Your task to perform on an android device: In the Make My Trip app, Find a flight from New Delhi to Dubai, departing on September 15, 2023, and returning on September 20, 2023. then select the flight time between 16:55 and 19:00
Image 0: 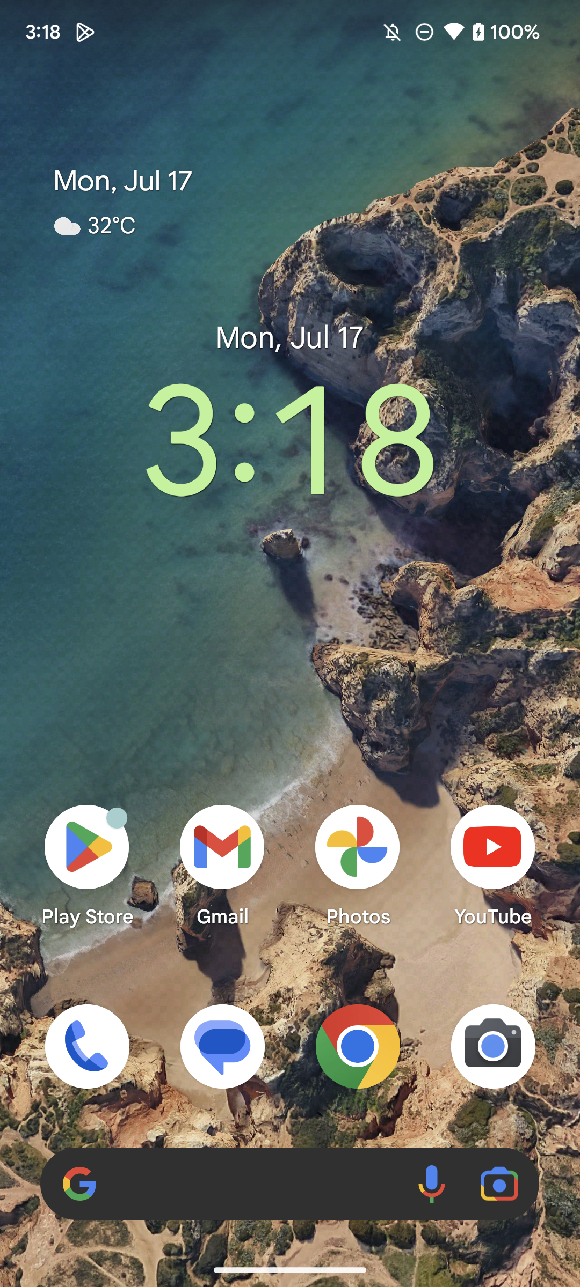
open the MakeMy Trip
Step 0: open app "MakeMyTrip"
Image 1: 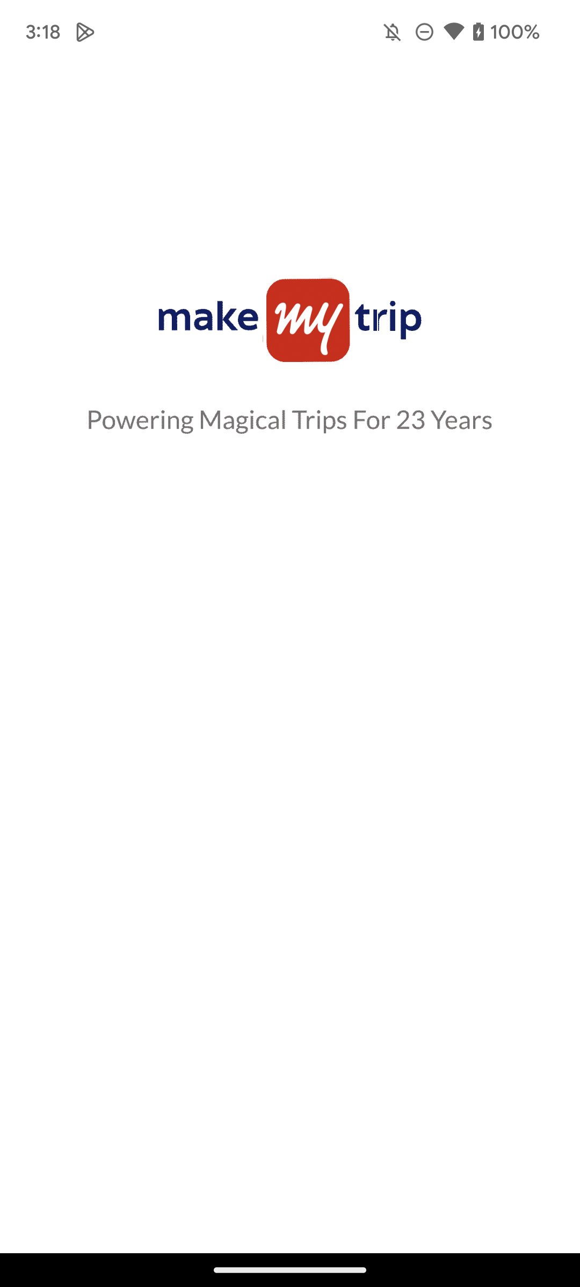
open the MakeMy Trip
Step 1: wait
Image 2: 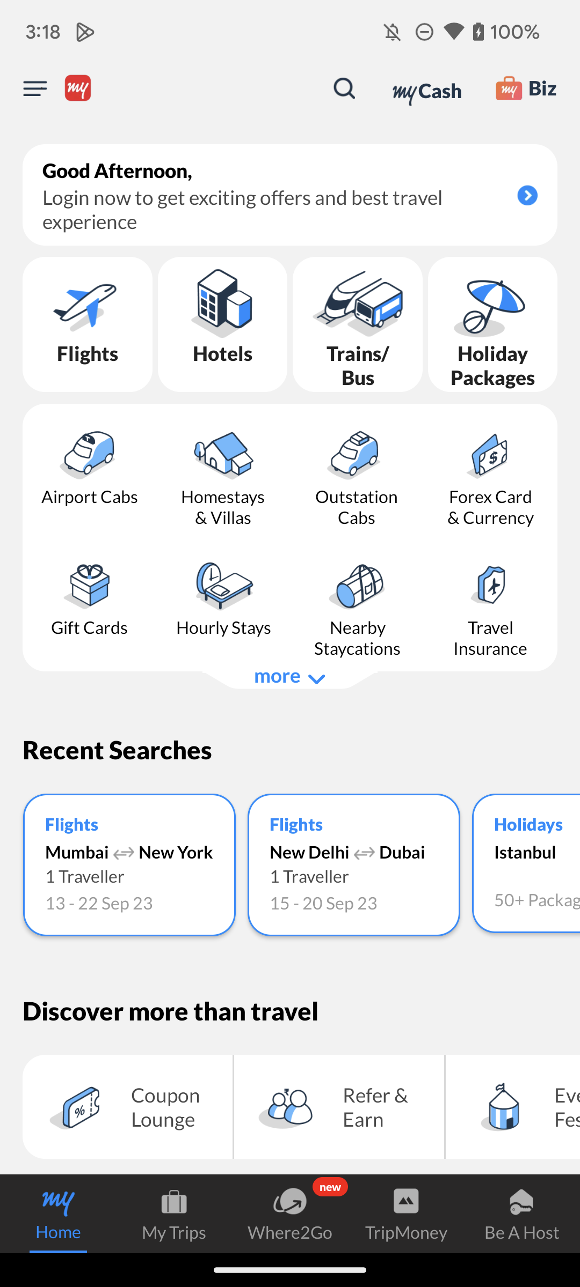
Click on the Flights icon at the top of the screen
Step 2: click (88, 324)
Image 5: 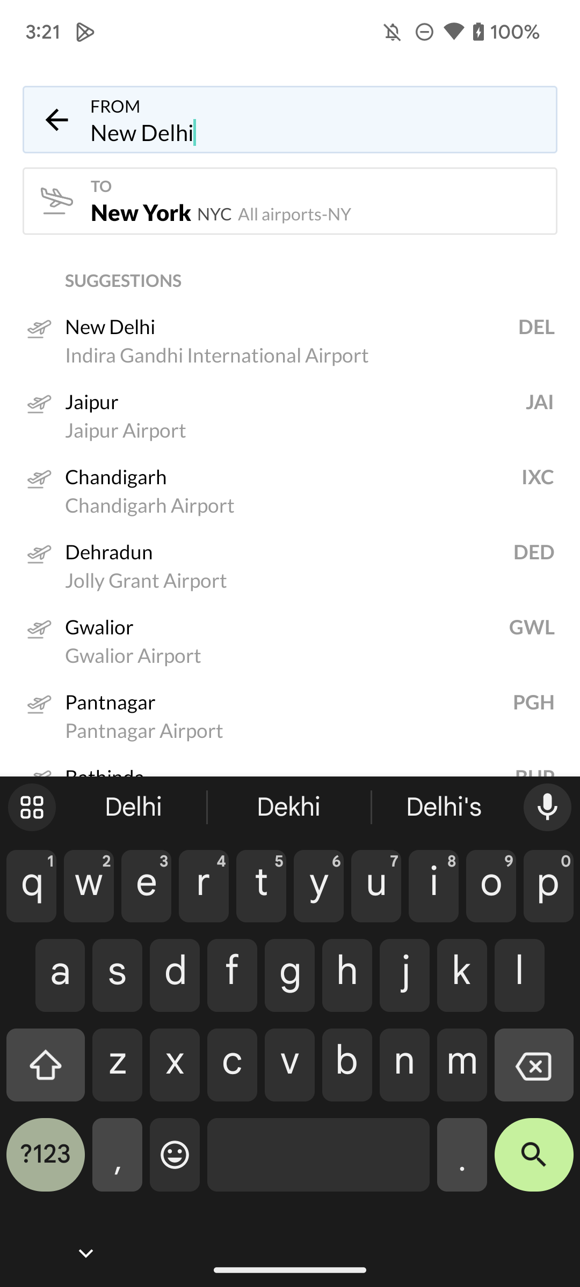
Click on the First suggestion
Step 5: click (279, 326)
Image 6: 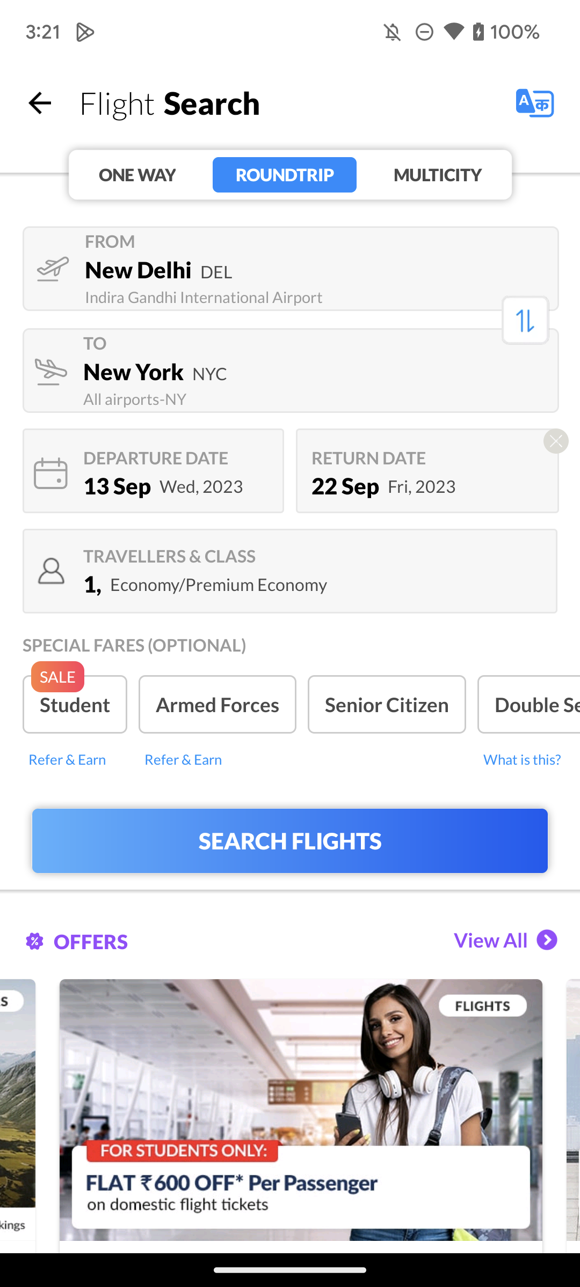
Click on "To" just down to the From option
Step 6: click (77, 369)
Image 7: 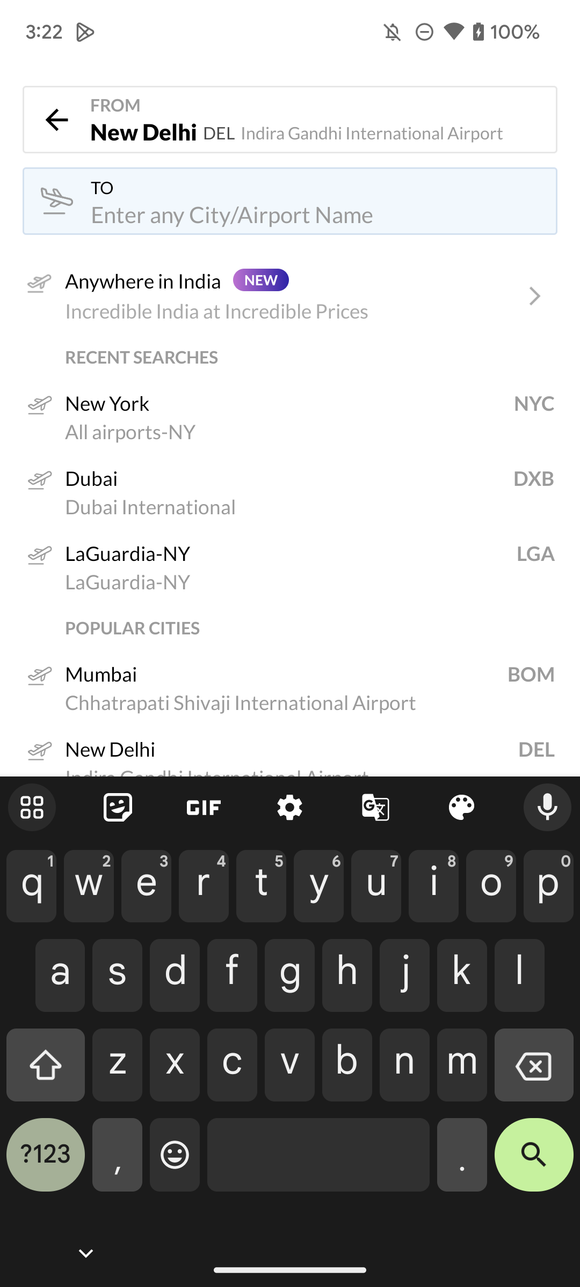
Type " Dubai" in the search bar
Step 7: type "Dubai"
Image 8: 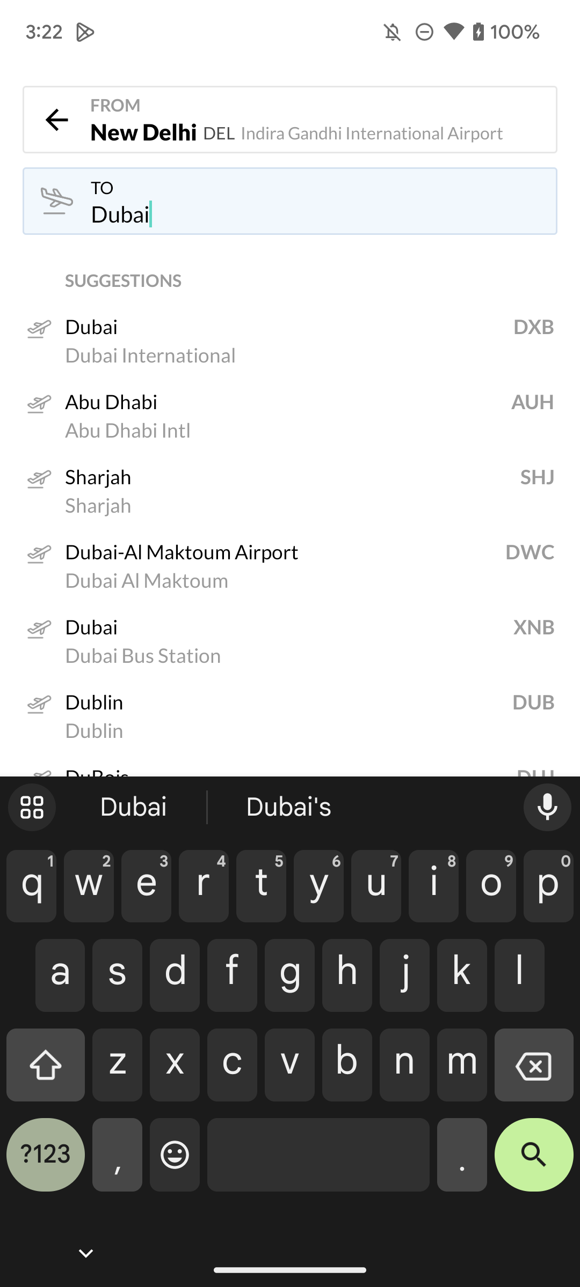
Click on the First suggestion
Step 8: click (133, 339)
Image 9: 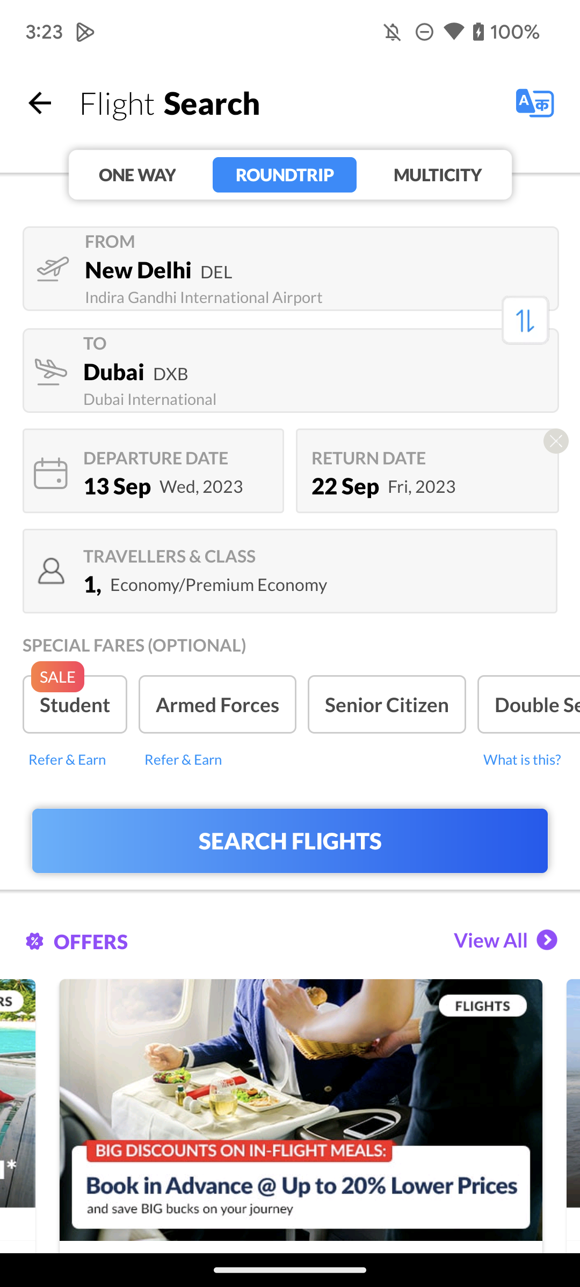
Click on the Departure date
Step 9: click (117, 485)
Image 11: 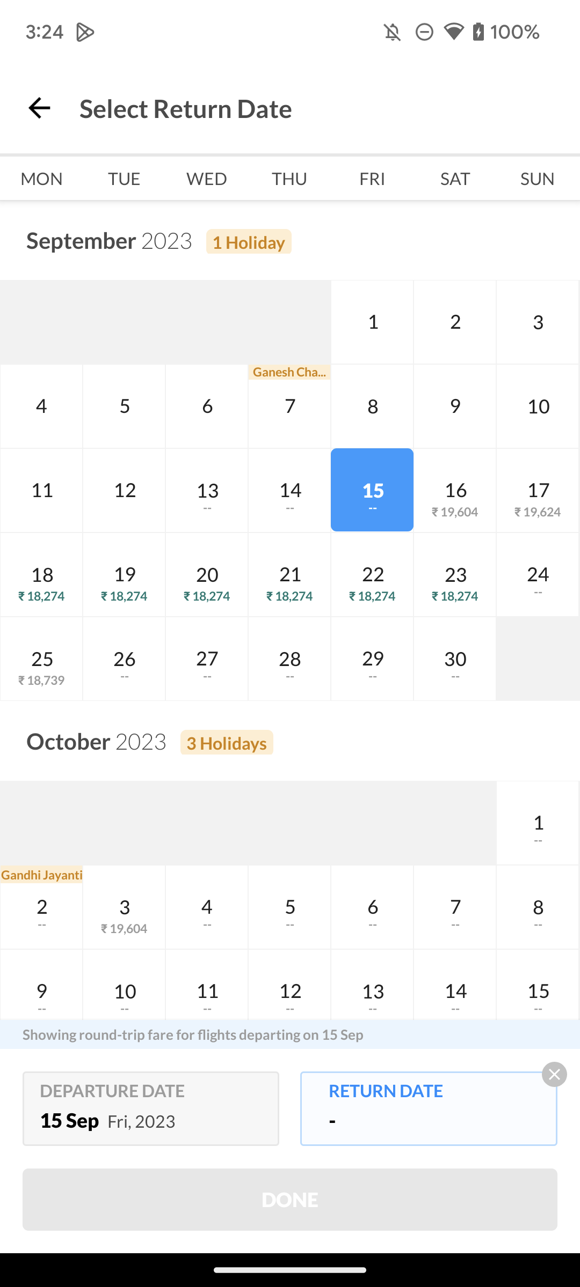
Select the Return date September 20, 2023
Step 11: click (206, 574)
Image 12: 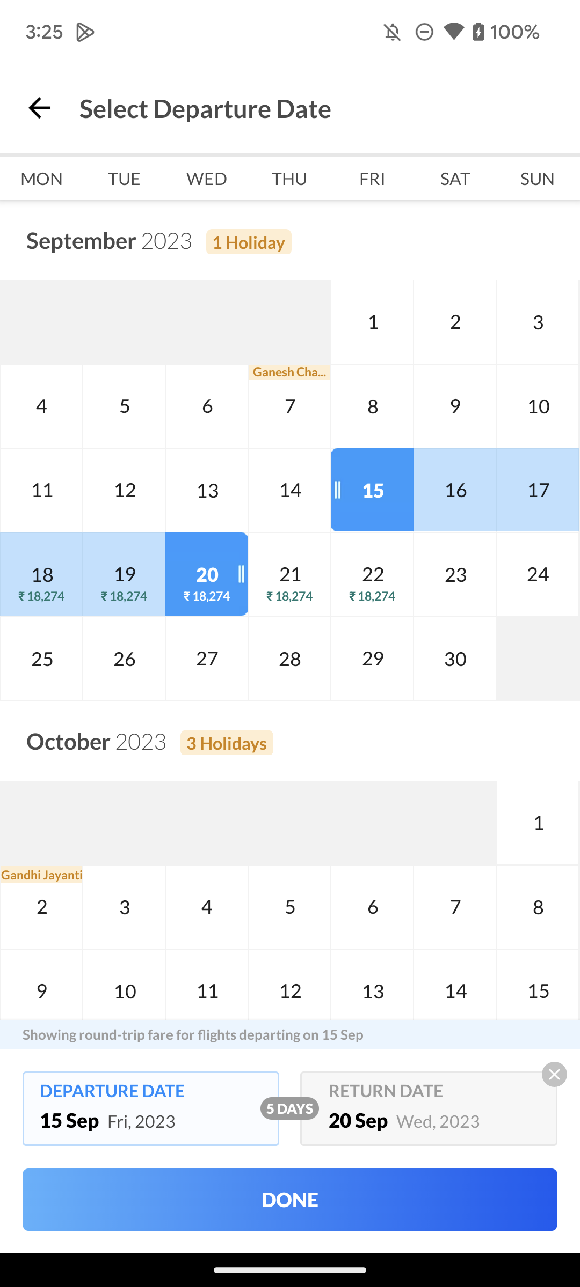
Click on the Done button at the bottom of the screen
Step 12: click (290, 1200)
Image 13: 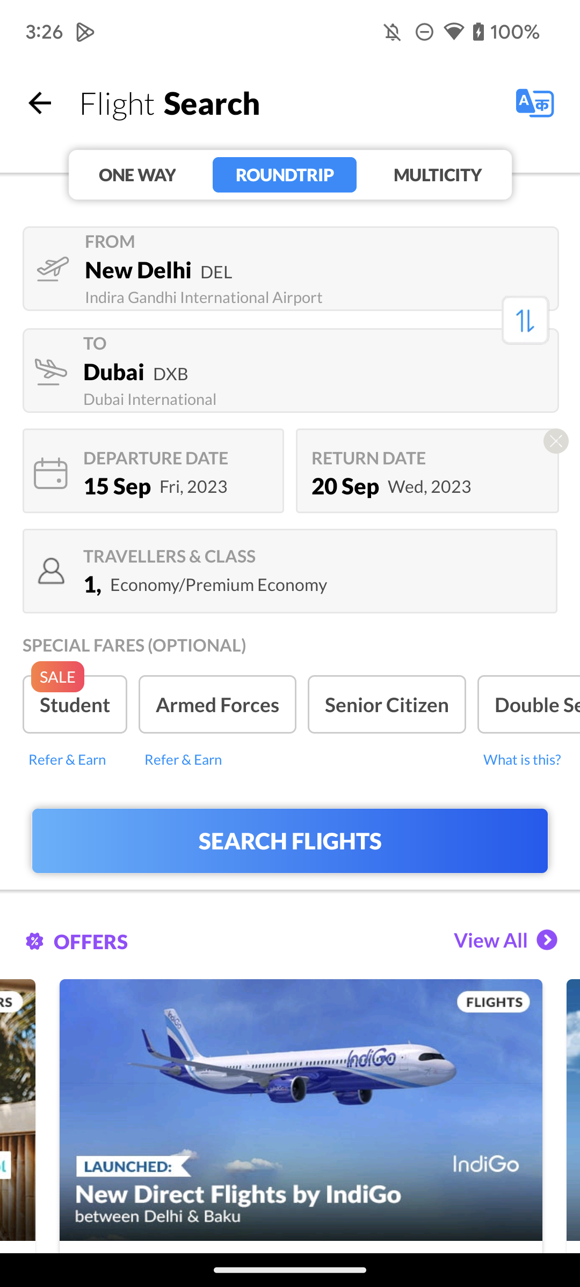
Click on the Search flights button
Step 13: click (289, 841)
Image 14: 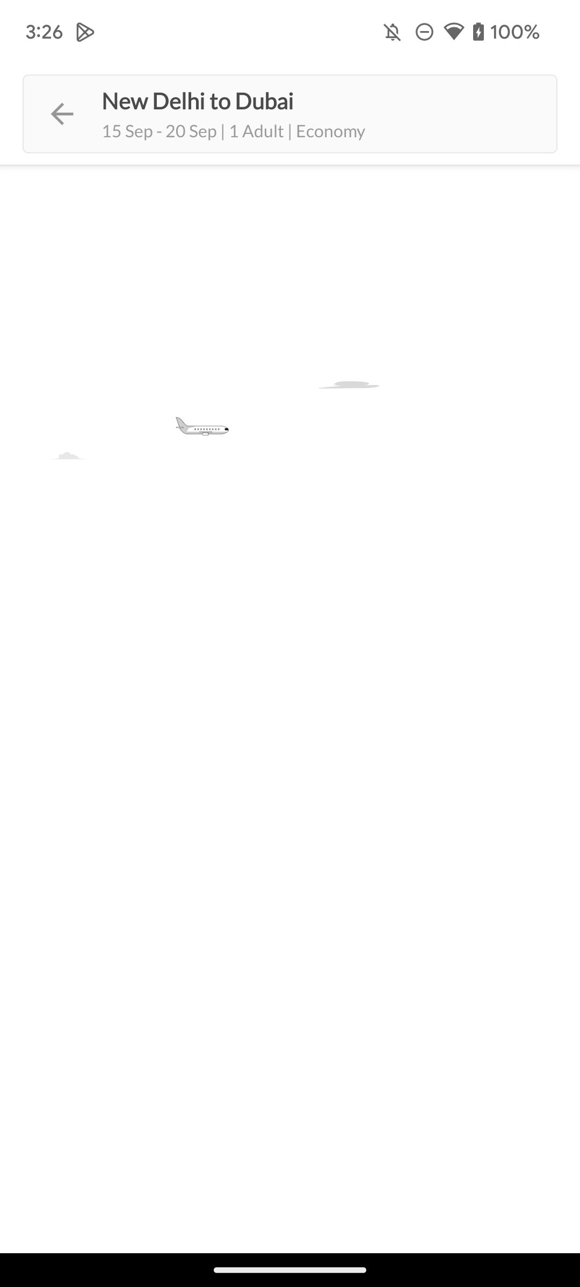
Click on the Search flights button
Step 14: wait
Image 15: 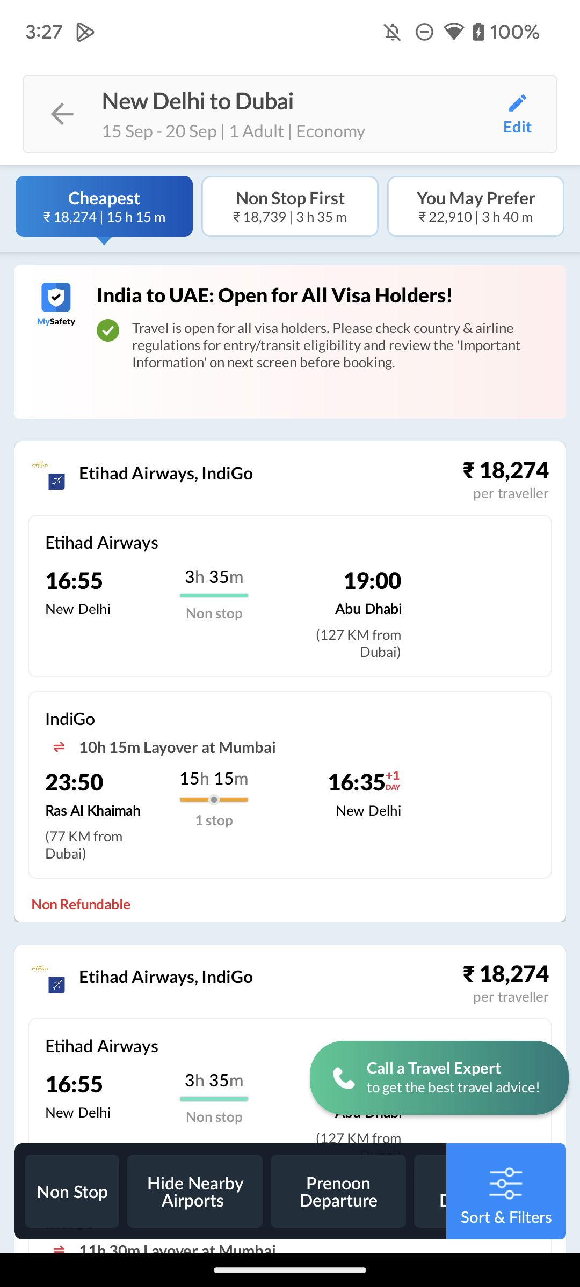
Click on the first suggested timing flight
Step 15: click (74, 580)
Image 16: 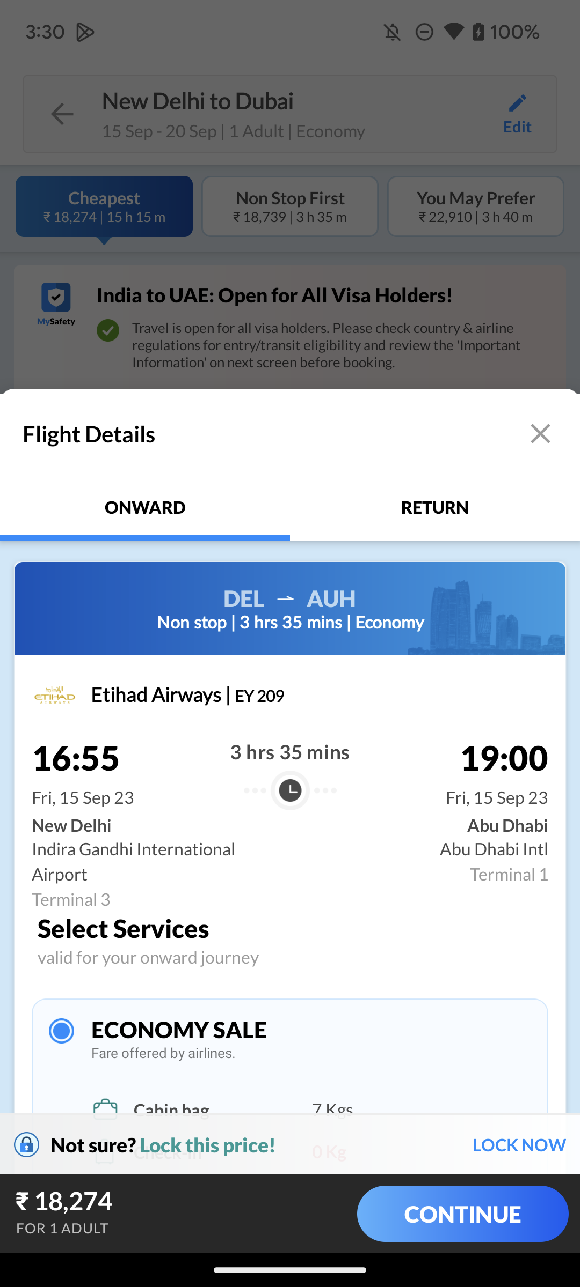
Click on the Continue button at the bottom-right of the screen
Step 16: click (462, 1214)
Image 17: 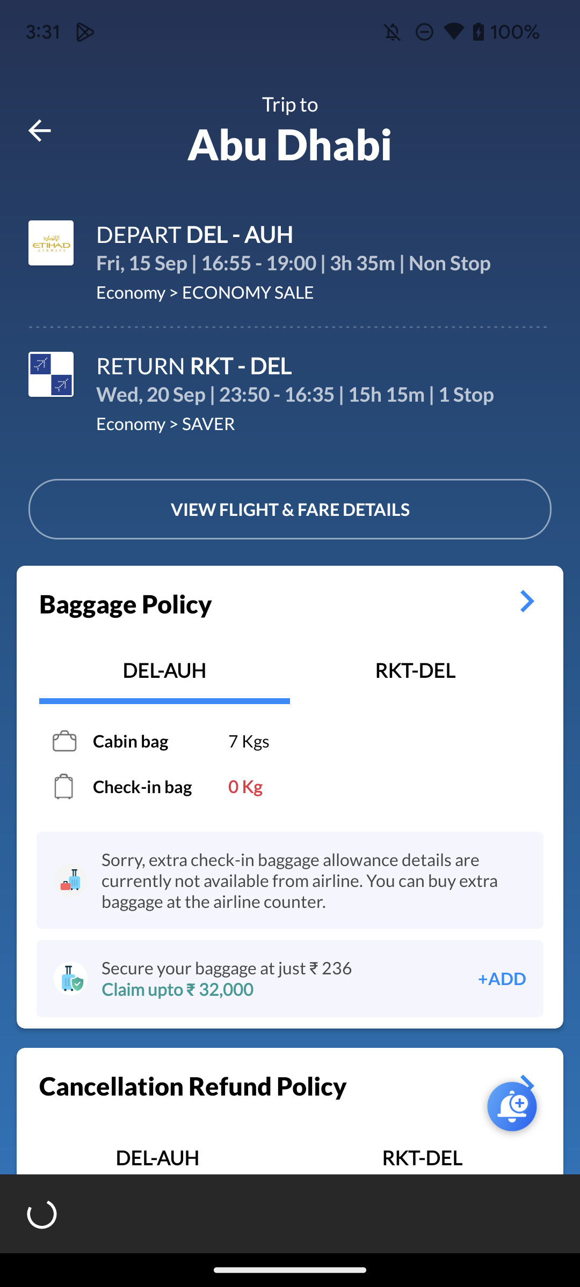
Click on the Continue button at the bottom-right of the screen
Step 17: wait